Your task to perform on an android device: I want to look up the specs of the stained glass Yellow window on the Etsy app since my daughter inadvertently cracked my window glass and I need to replace the stained glass.
Image 0: 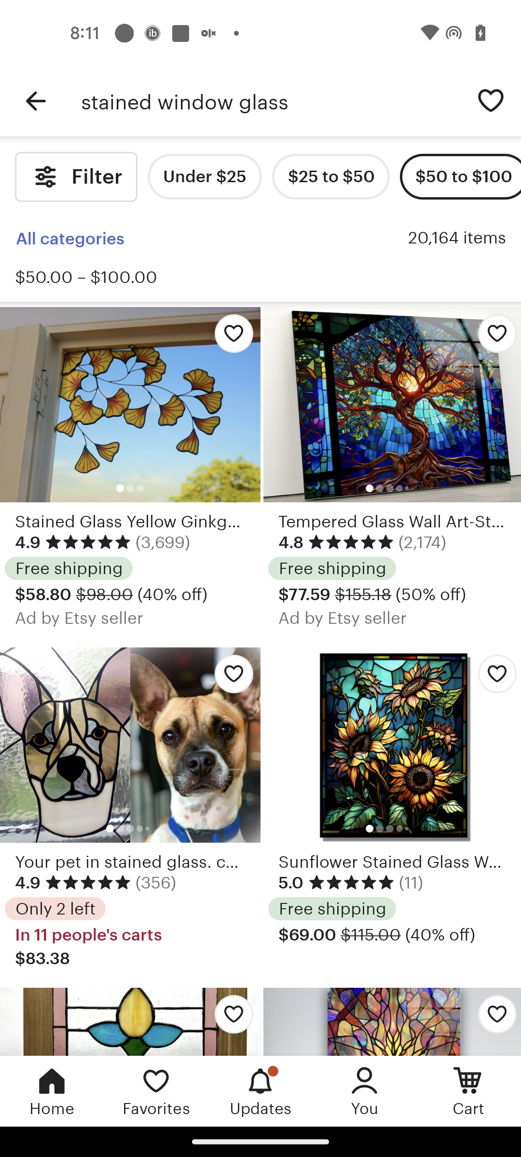
Open the Stained glass Yellow to view more specifications
Step 0: click (130, 522)
Image 1: 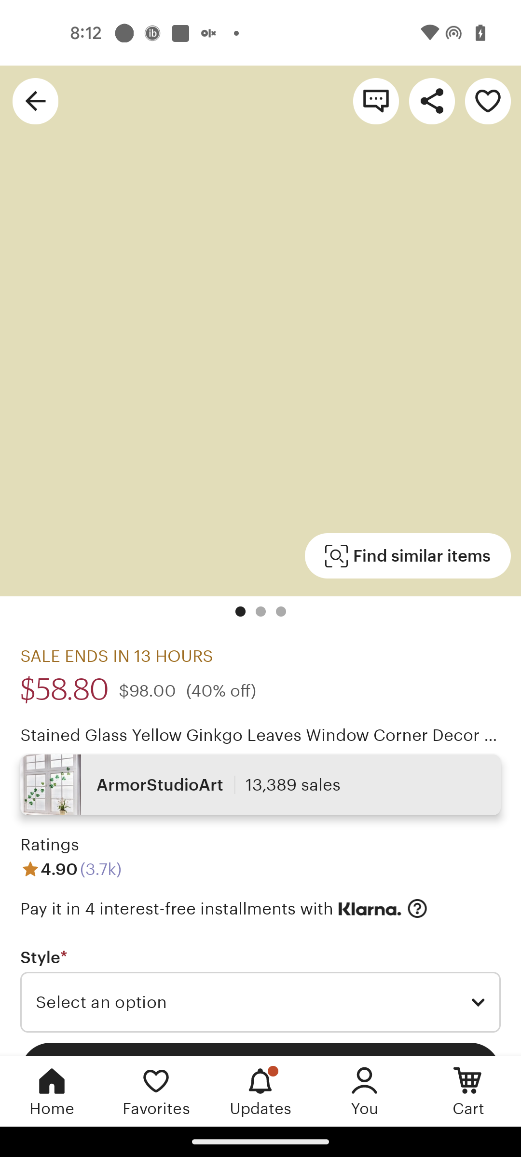
Swipe up to view more details
Step 1: scroll down
Image 2: 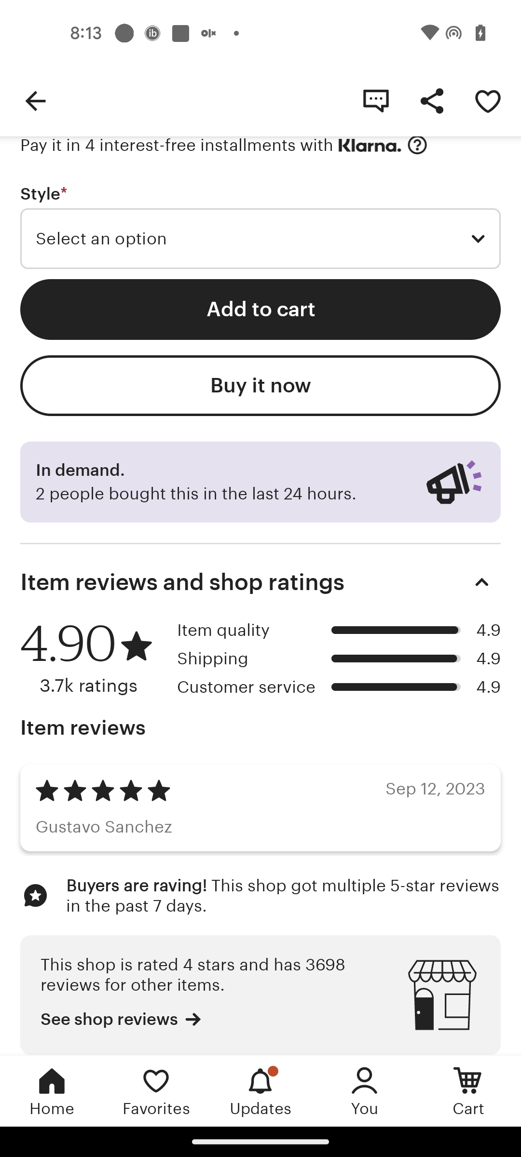
Swipe up to view more details
Step 2: scroll down
Image 6: 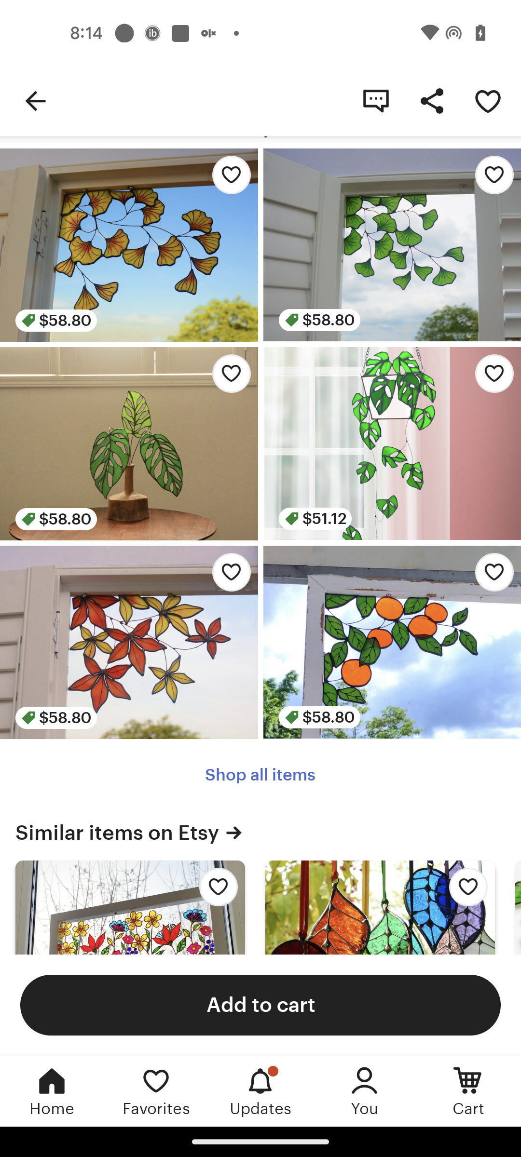
Swipe up to view more details
Step 6: scroll down
Image 7: 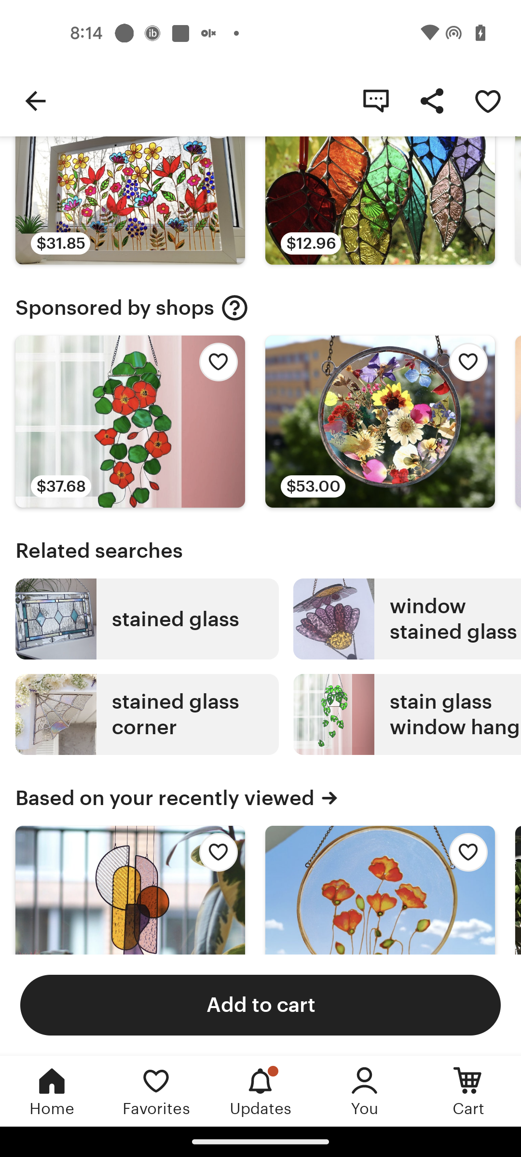
Swipe up to view more details
Step 7: scroll down